Your task to perform on an android device: I would like to view the formal shoe for women by prada black leather round moc toe chain link and the product details in the ebay app.  
Image 0: 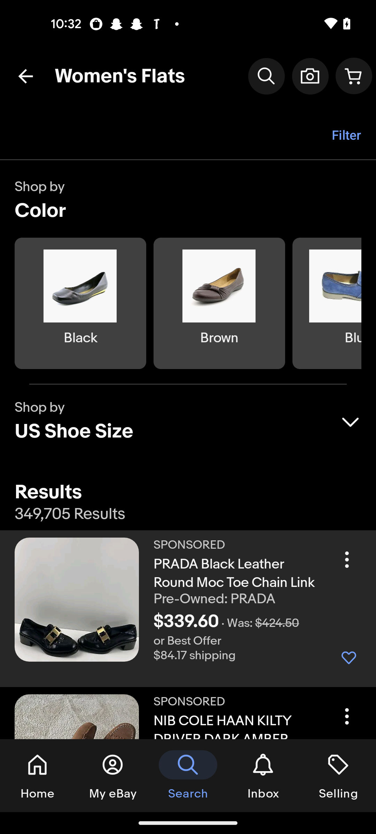
Click on the prada black leather round moc toe chain link  shoe
Step 0: click (76, 599)
Image 1: 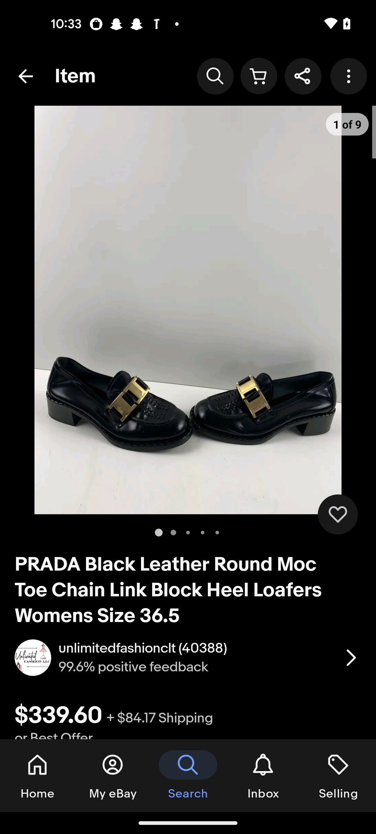
Swipe up to view the details 
Step 1: scroll down
Image 2: 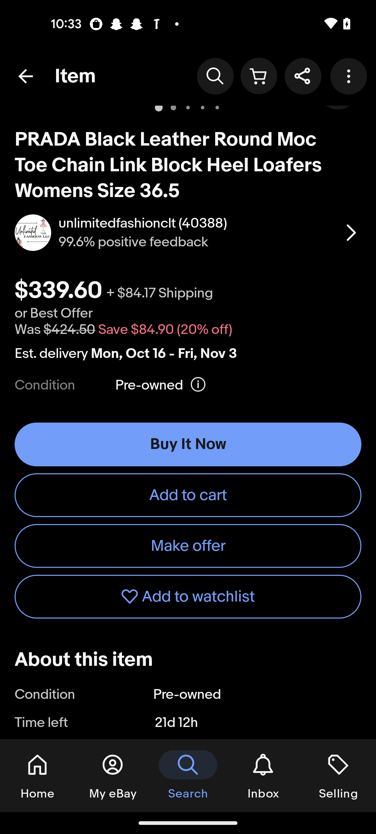
Swipe up to view the details 
Step 2: scroll down